Your task to perform on an android device: Forward the official weekend party to the email id-dbwscratch.test.id10@gmail.com.
Image 0: 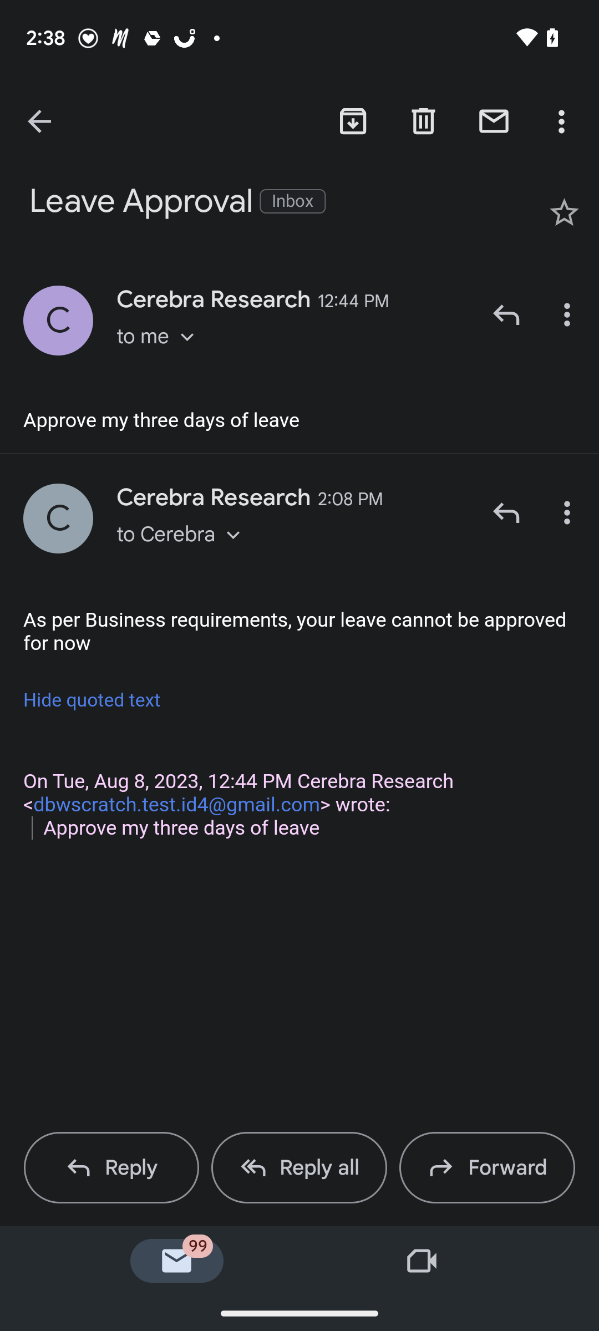
Go back to the previous screen.
Step 0: press back button
Image 1: 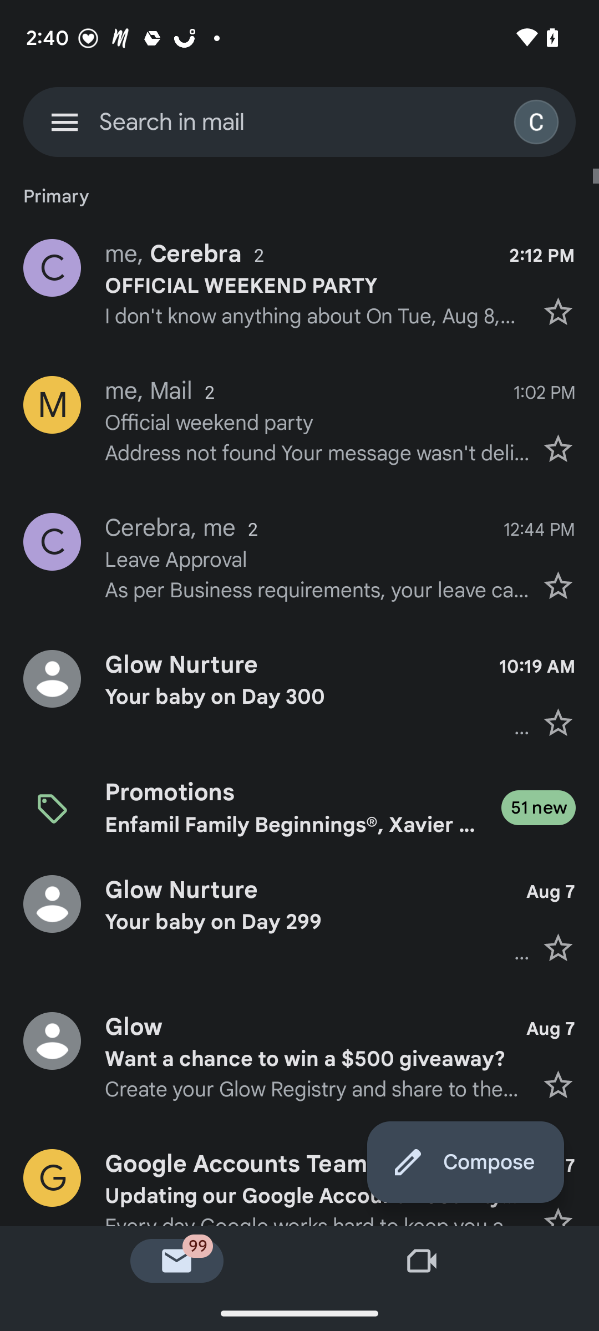
click on the first mail
Step 1: click (317, 286)
Image 2: 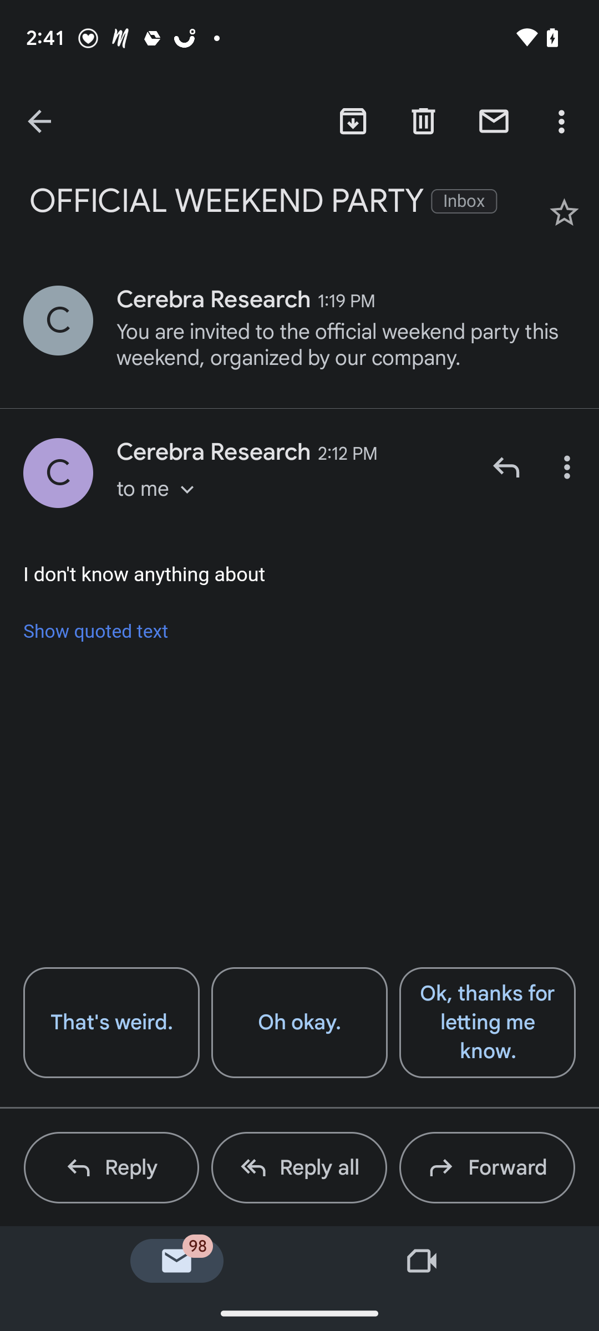
Click on the three dots on the Right side of the screen.
Step 2: click (570, 466)
Image 3: 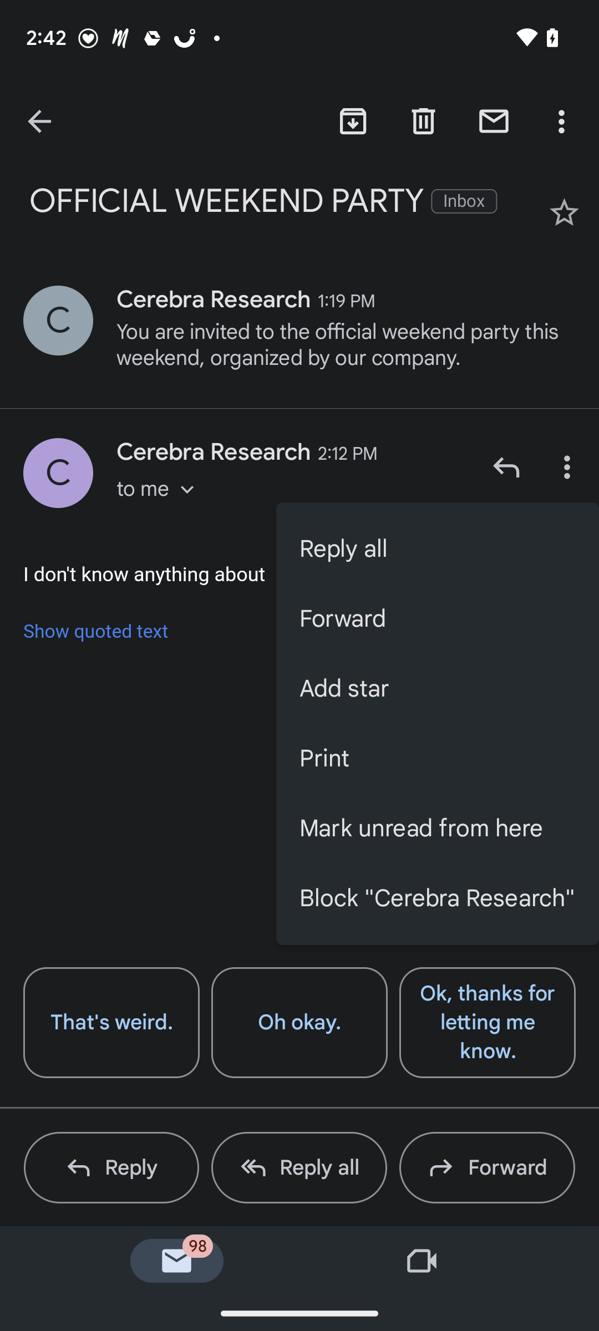
Click on the second option forward.
Step 3: click (438, 618)
Image 4: 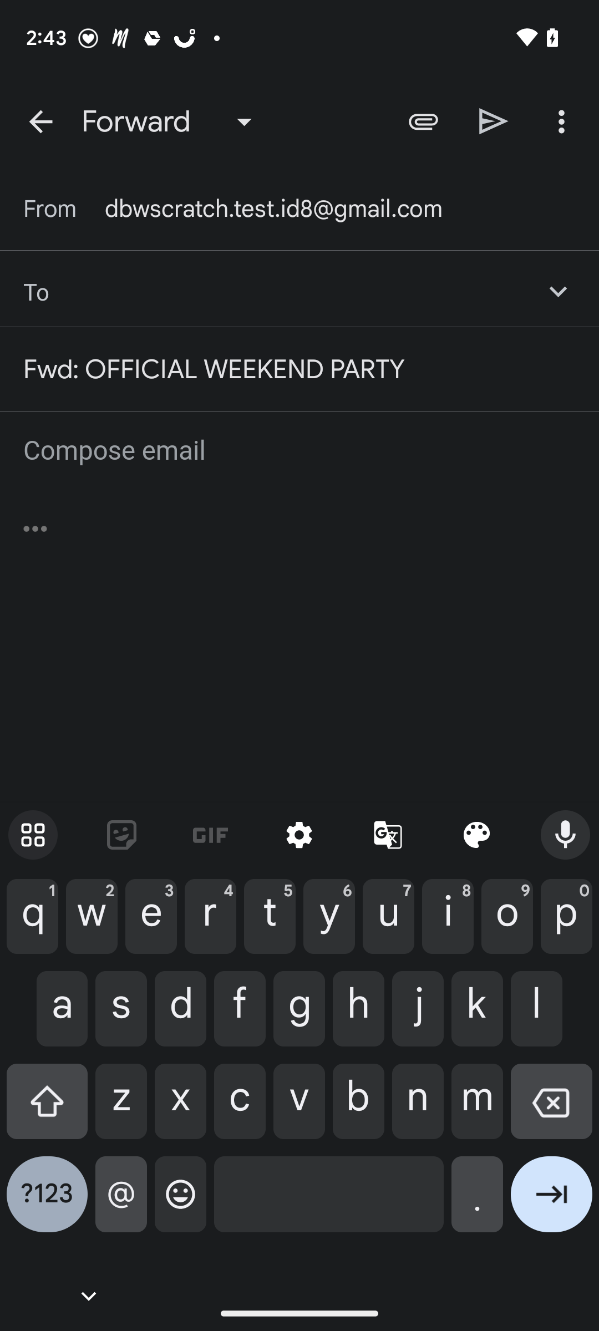
add id-dbwscratch.test.id10@gmail.com
Step 4: type "dbwscratch.test.id10@gmail.com"
Image 5: 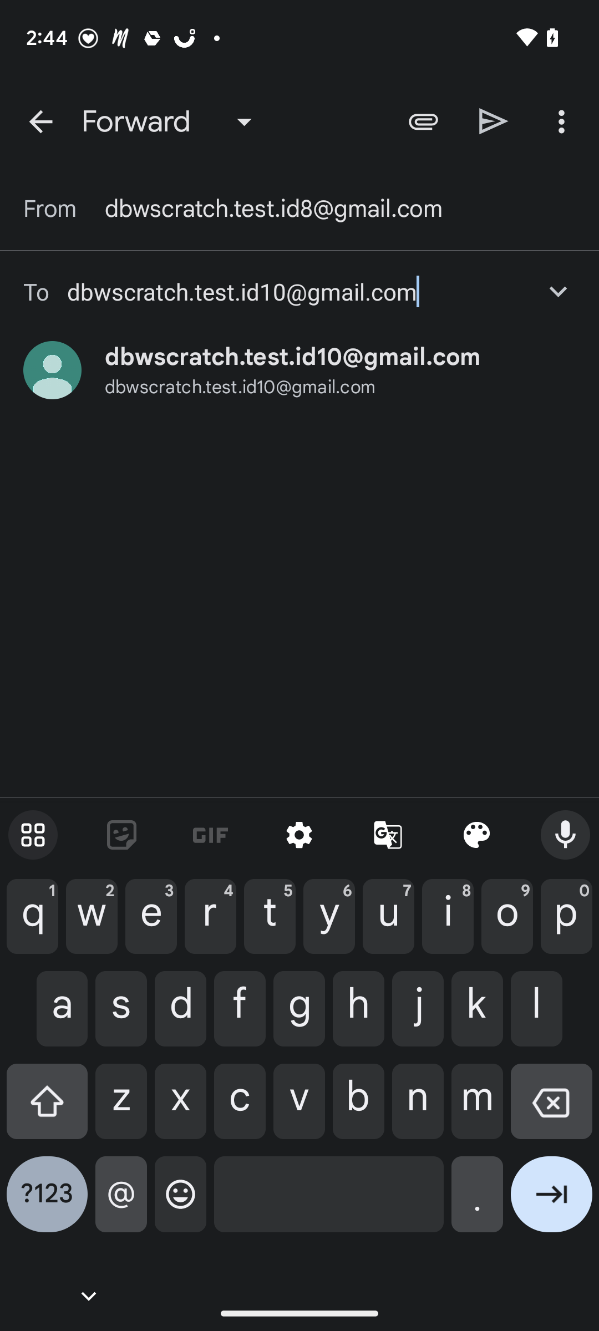
click on the id
Step 5: click (292, 357)
Image 6: 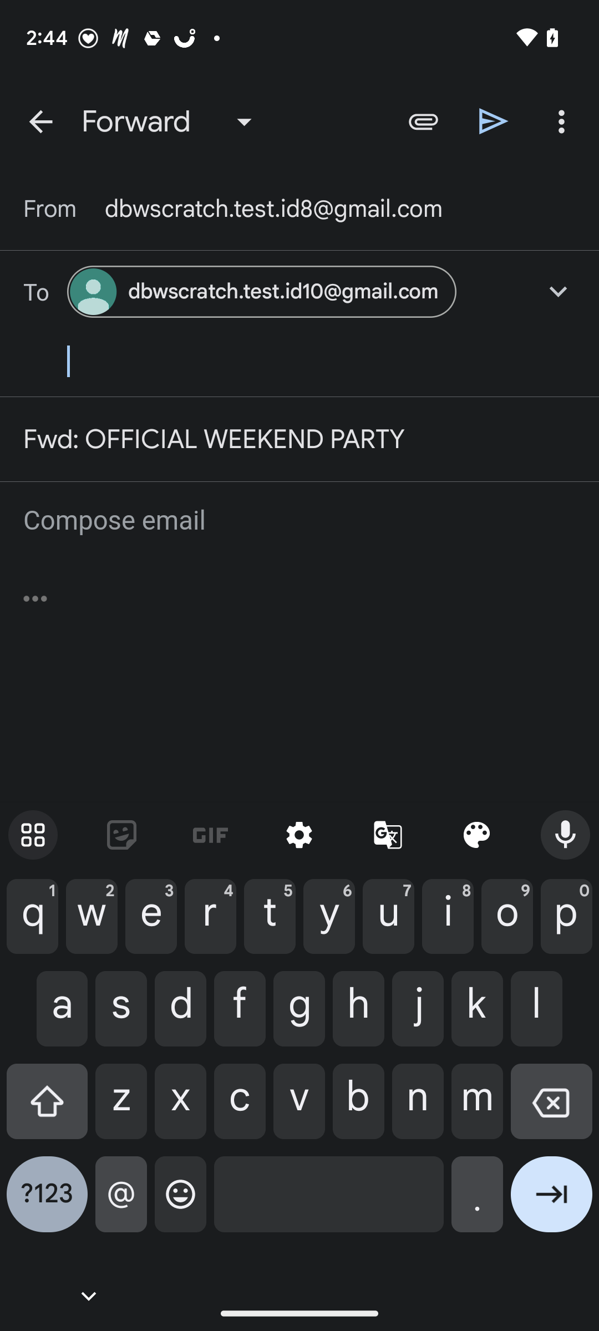
click on the send icon at the top right of the screen.
Step 6: click (494, 121)